Your task to perform on an android device: I want to add a bookmark to the current open page of The Pillars of the Earth by Ken Follett, so add a bookmark to the current open page of this book in the Google Play Books app.
Image 1: 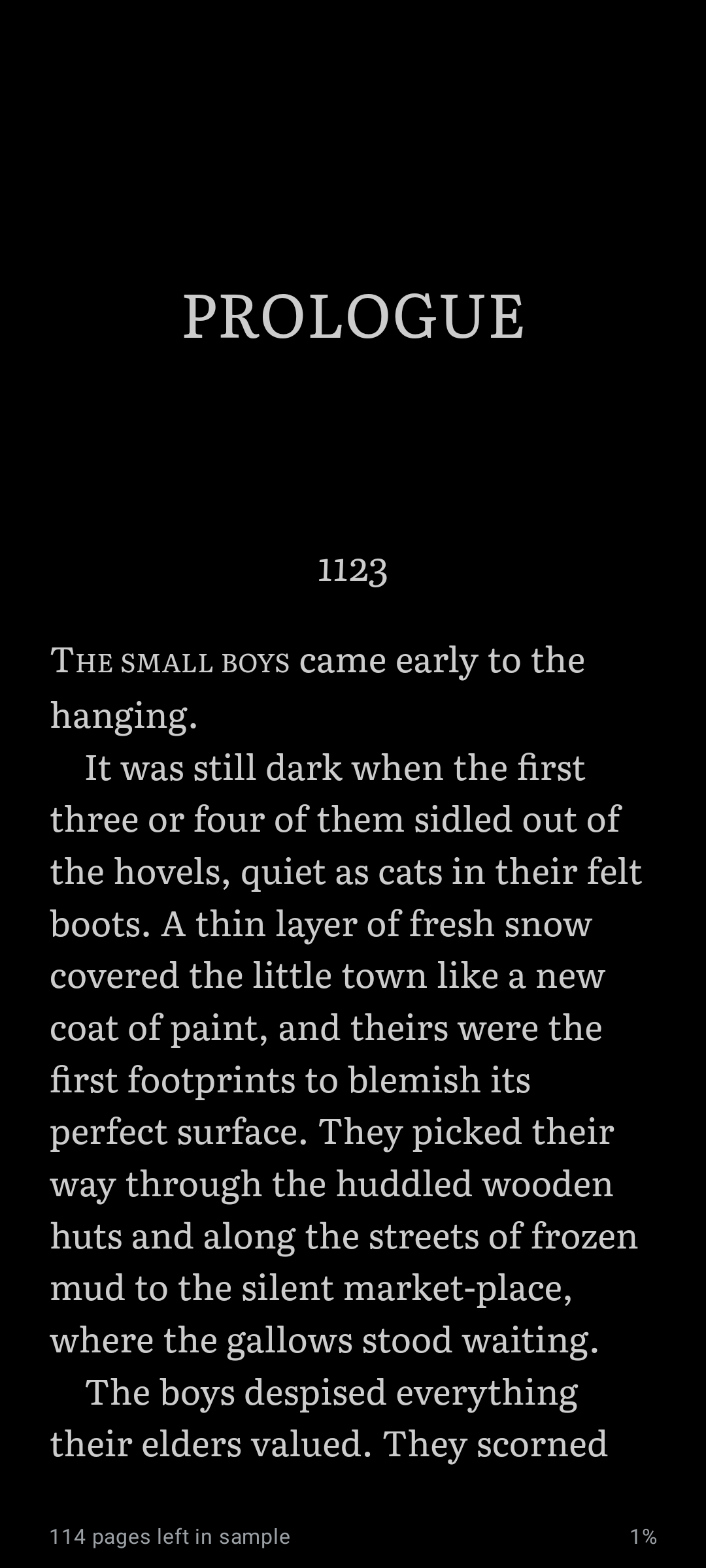
Click on the top right corner of the screen to add bookmark on this page.
Step 1: click (353, 828)